Your task to perform on an android device: I want to open an existing XYZ file in the Microsoft 365 (Office) app.
Image 0: 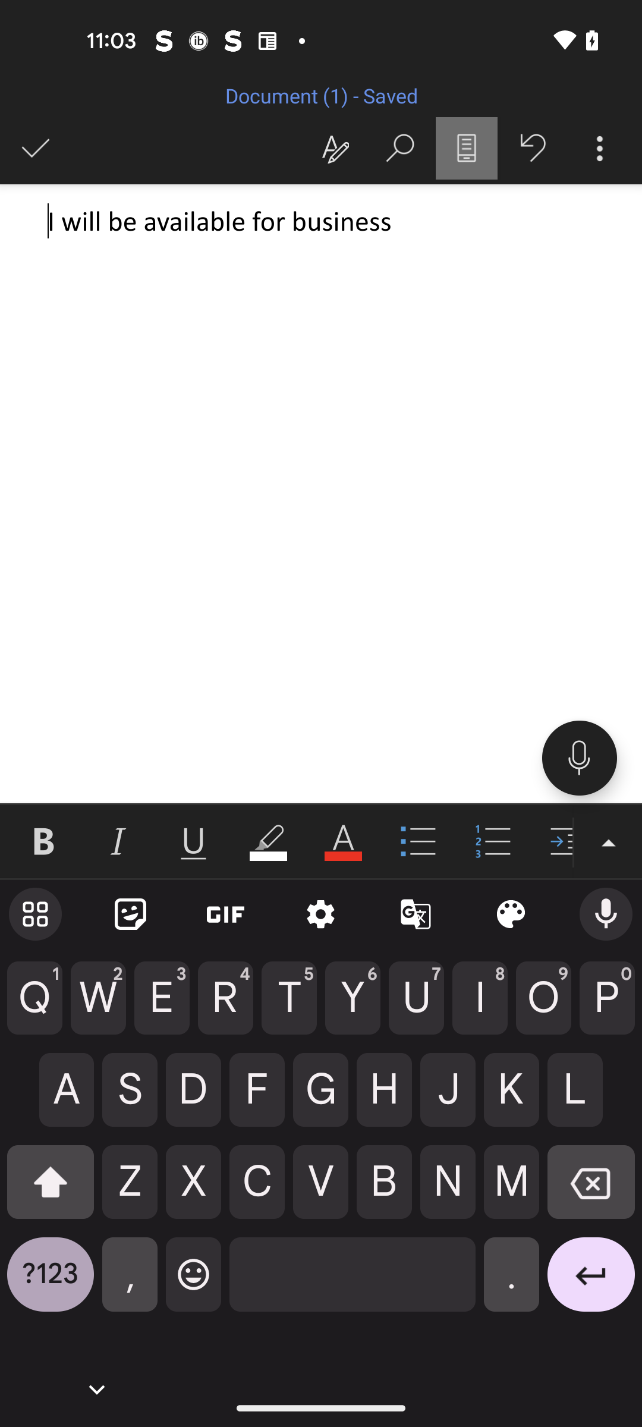
Go back to previous screen
Step 0: press back button
Image 1: 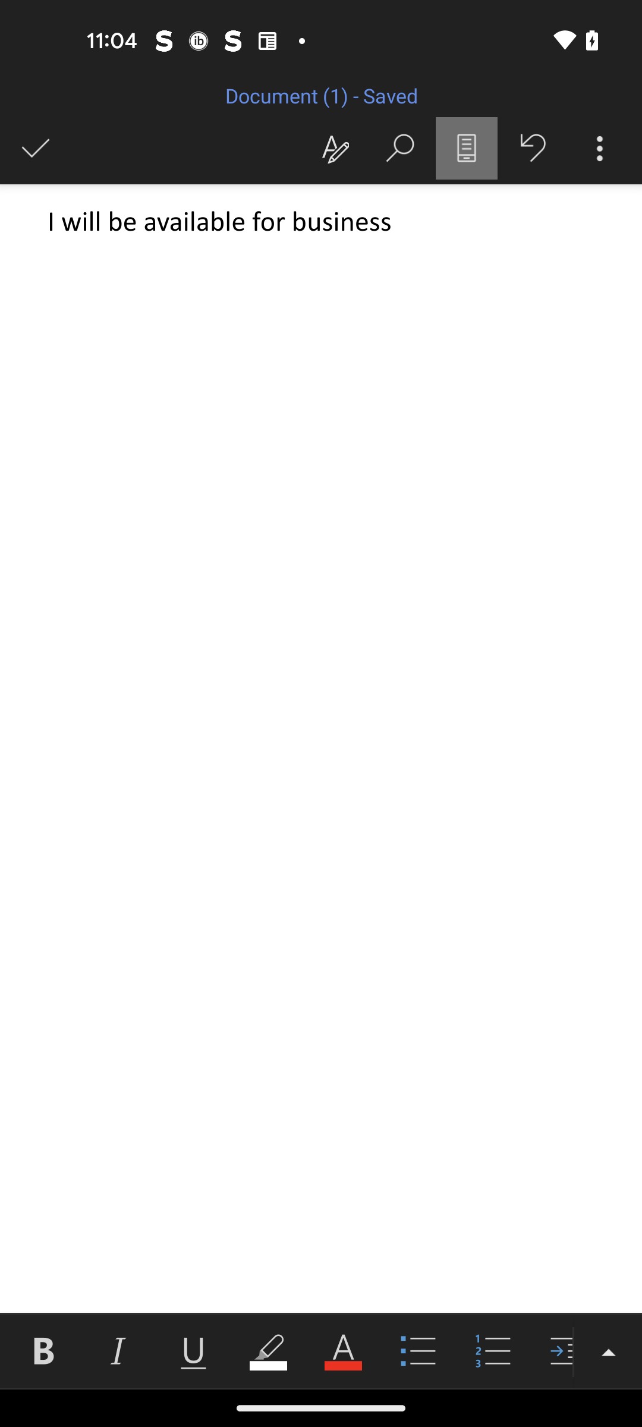
Go back to previous screen
Step 1: press back button
Image 2: 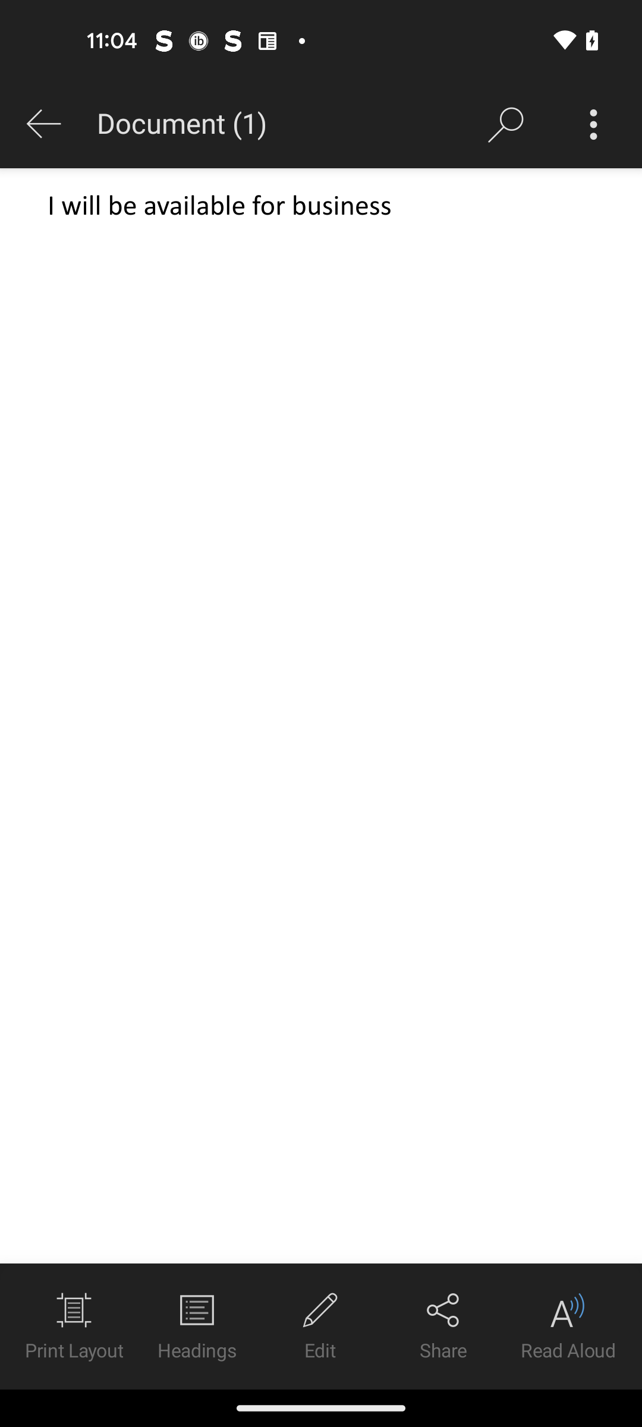
Go back to previous screen
Step 2: press back button
Image 3: 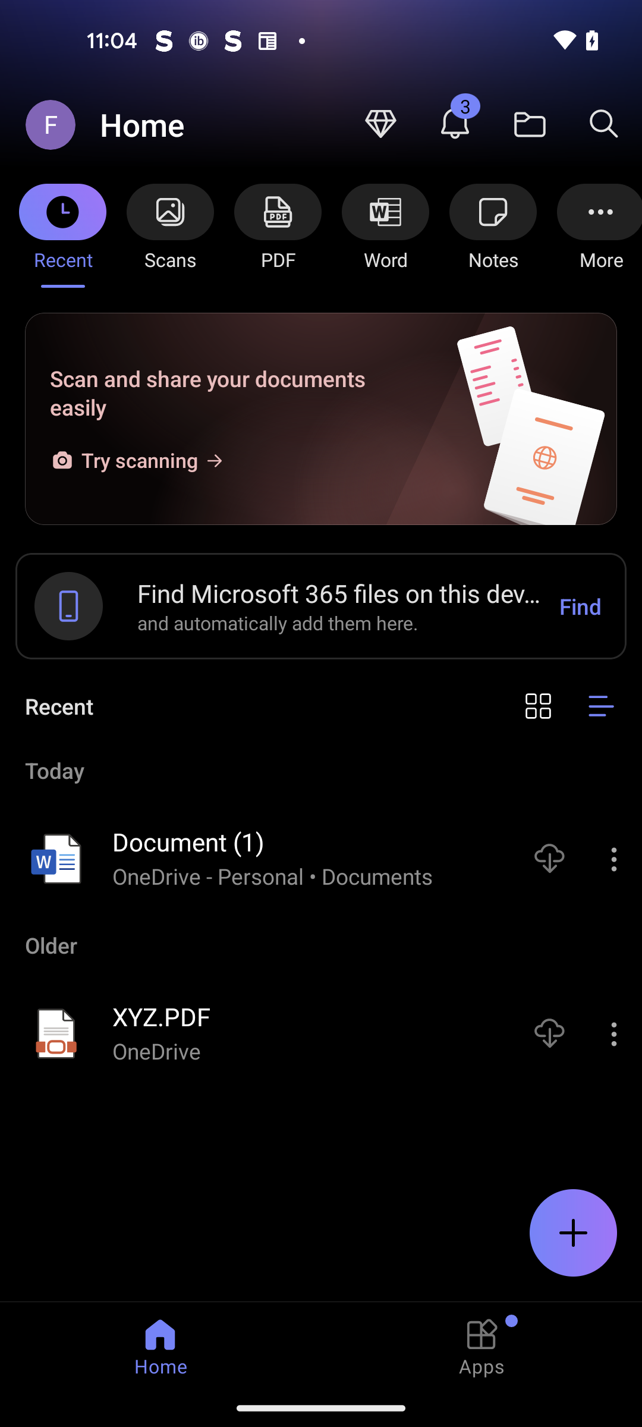
Open the XYZ.PDF file
Step 3: click (156, 1052)
Image 4: 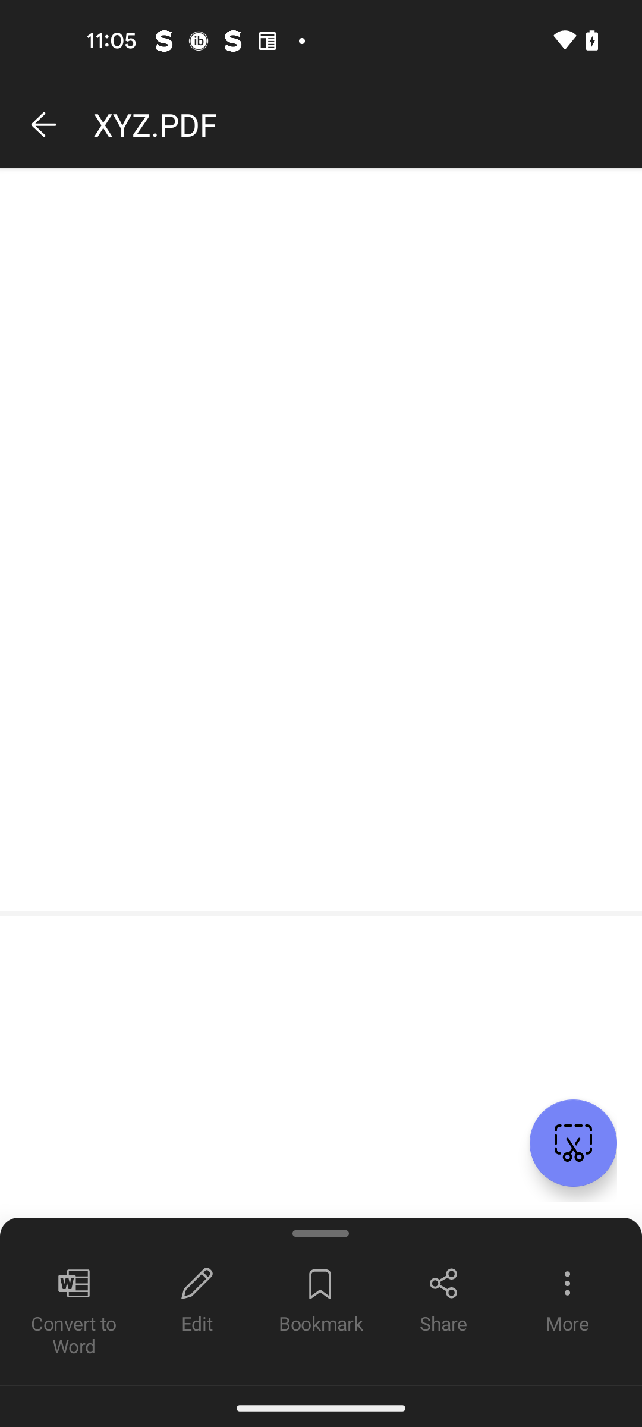
Open the XYZ.PDF file
Step 4: wait